Your task to perform on an android device: Remove the Rastar Remote Control Mercedez Benz G63 Car from the cart on the Yalla Toys app.
Image 0: 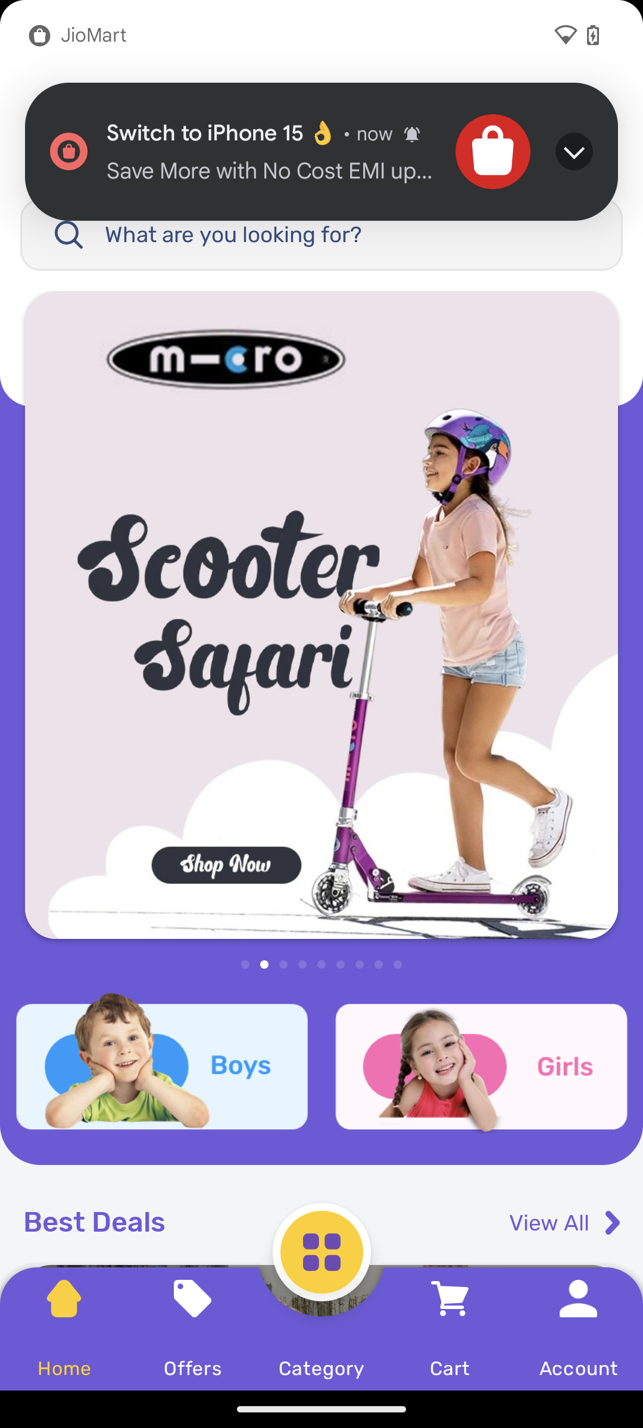
Click on the cart option at the bottom of the screen.
Step 0: click (450, 1329)
Image 1: 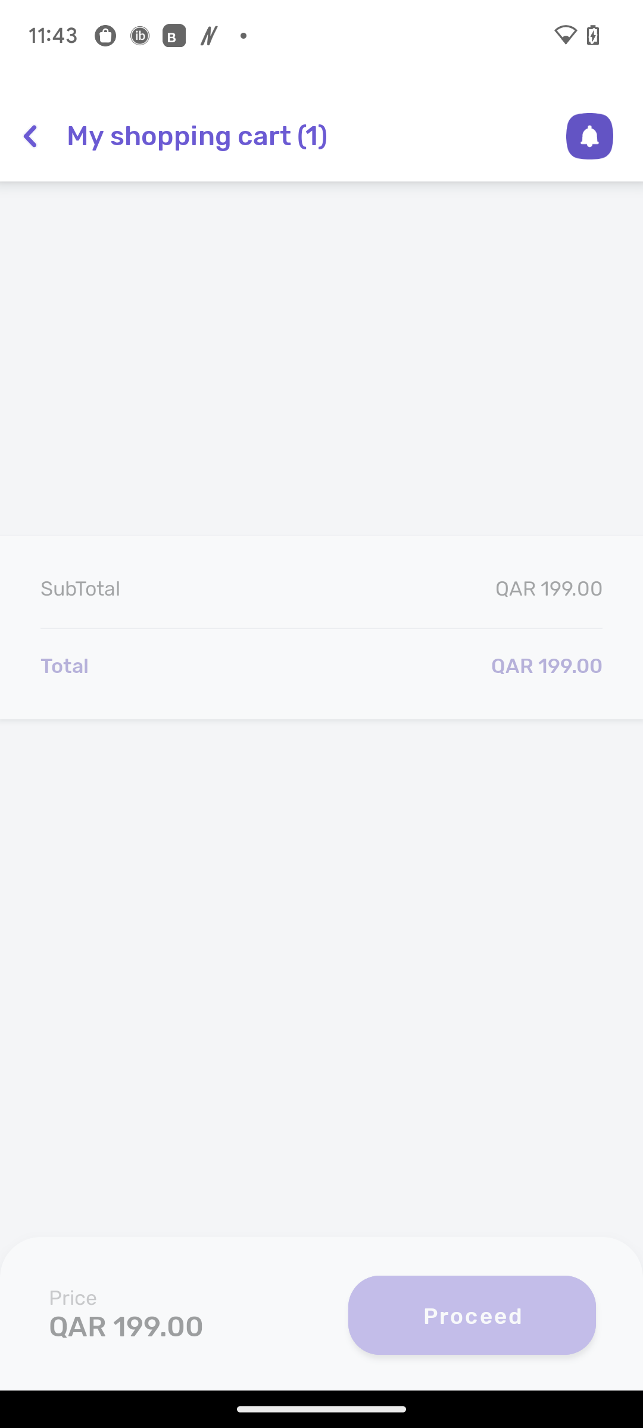
Click on the cart option at the bottom of the screen.
Step 1: wait
Image 2: 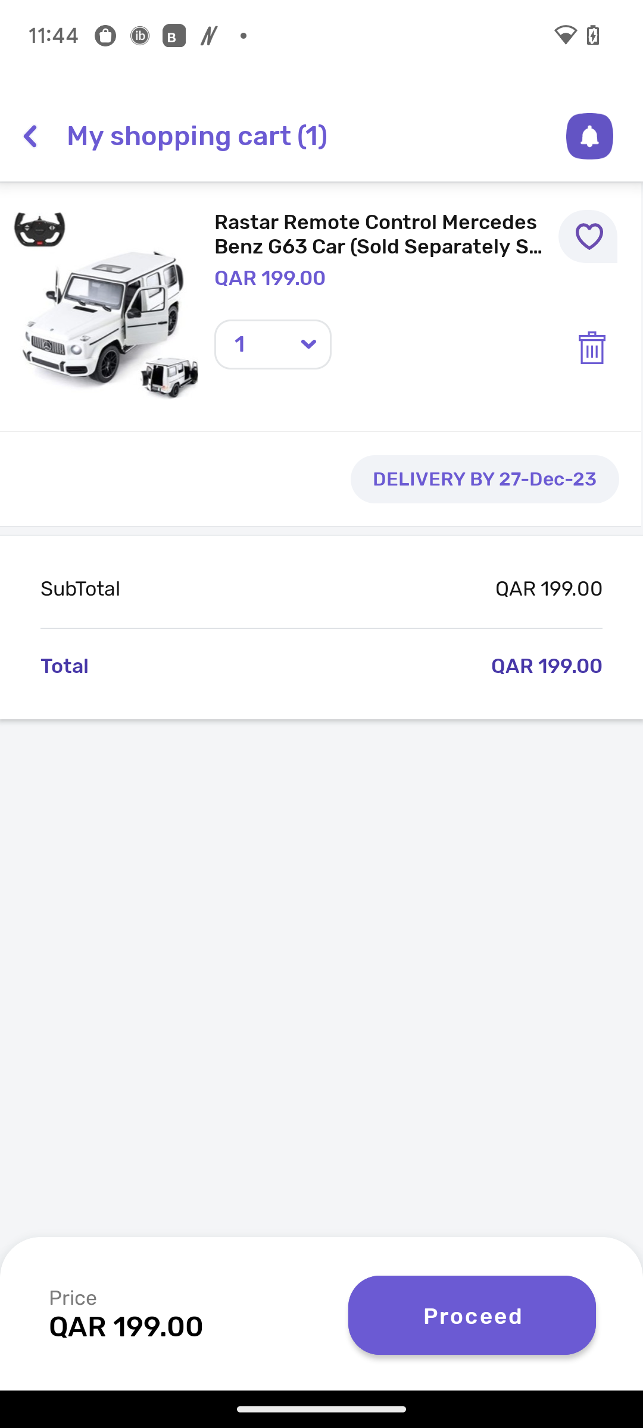
Click on the Delete icon on the right side of the screen.
Step 2: click (591, 358)
Image 3: 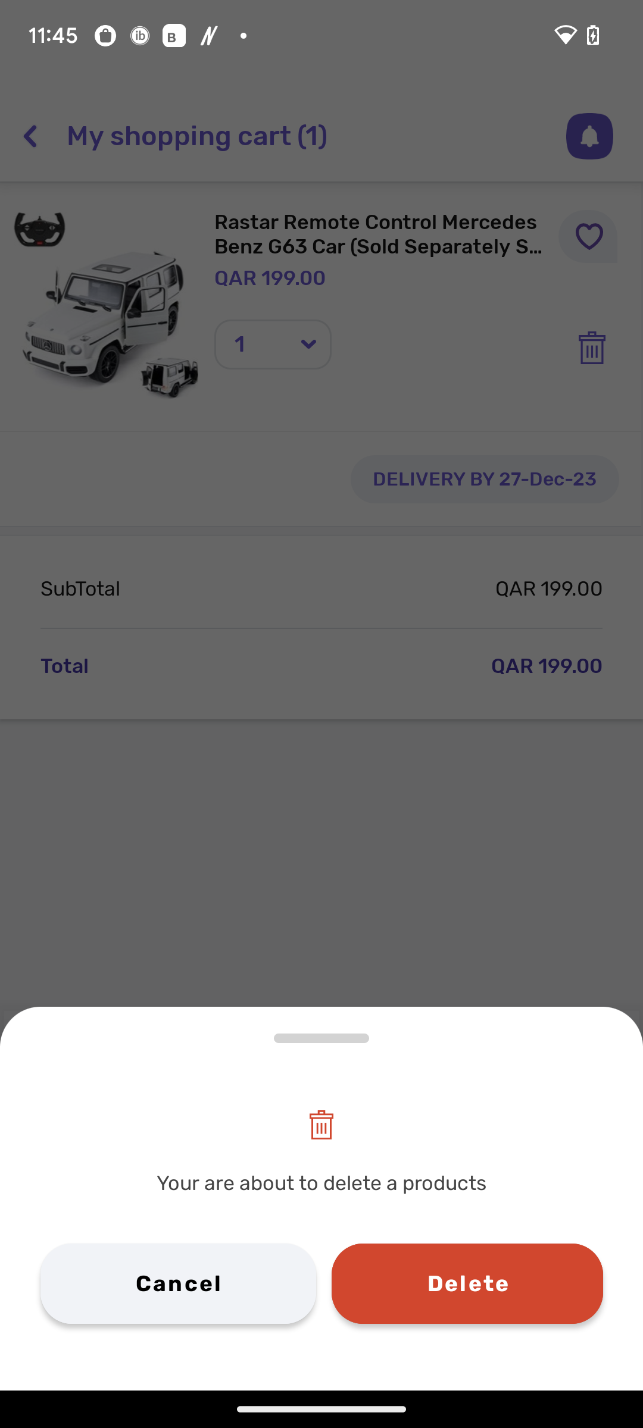
Click on the Delete icon on the right side of the screen.
Step 3: click (467, 1283)